Your task to perform on an android device: Show me the reviews of the Air max plus TN Women shoes Black on the Joom app.
Image 0: 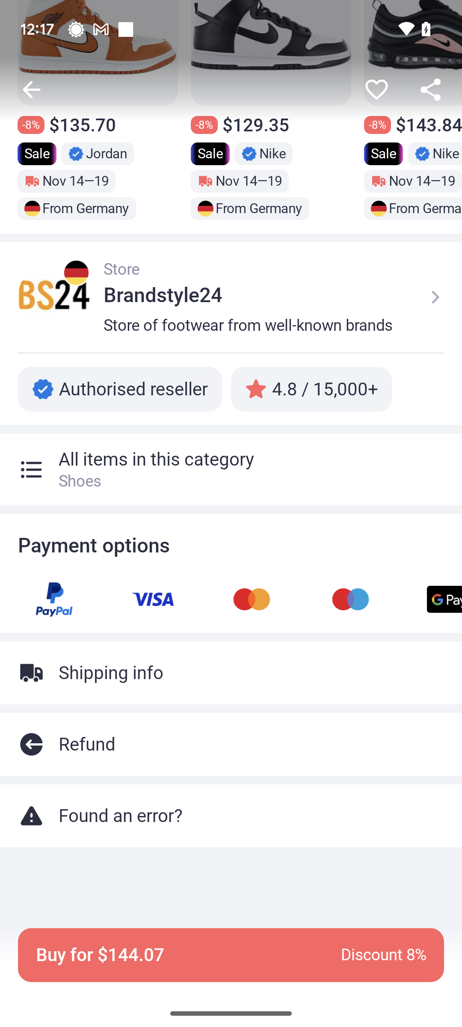
Scroll down on the screen until you find the Reviews tab.
Step 0: scroll up
Image 1: 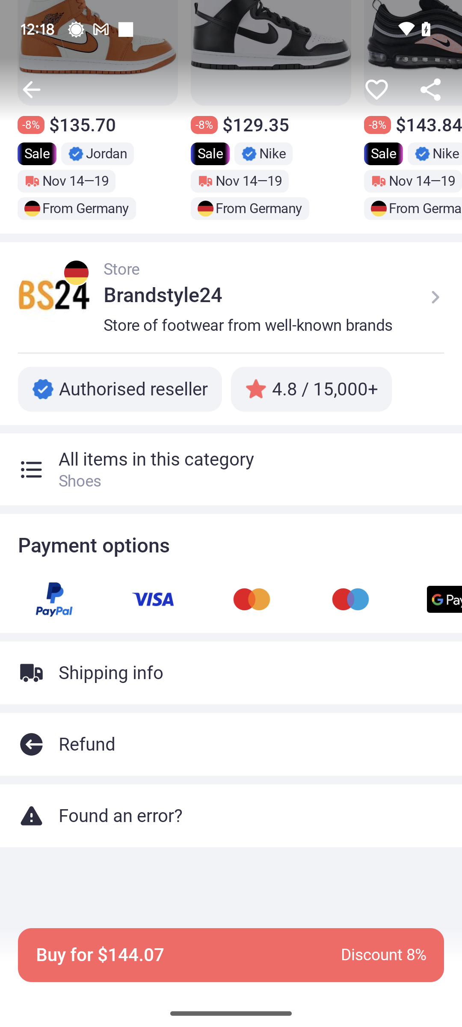
Scroll down on the screen until you find the Reviews tab.
Step 1: scroll up
Image 2: 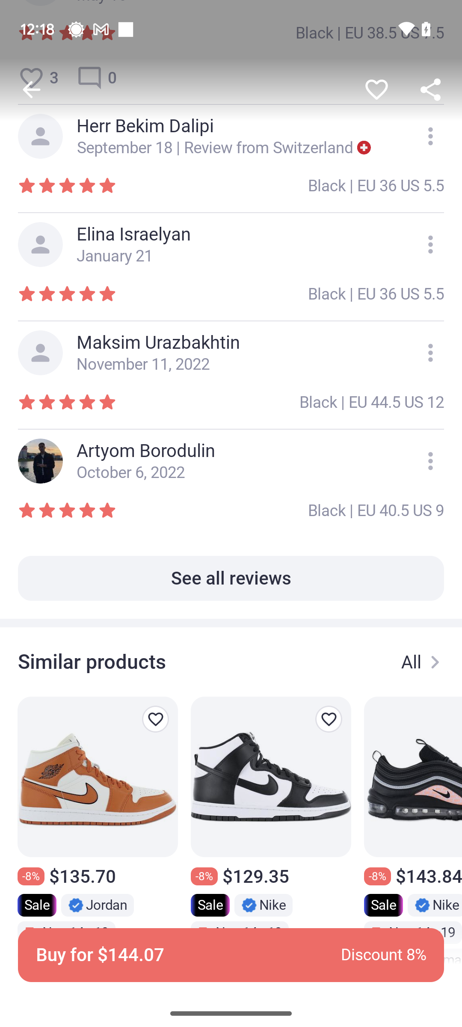
Scroll down on the screen until you find the Reviews tab.
Step 2: scroll up
Image 3: 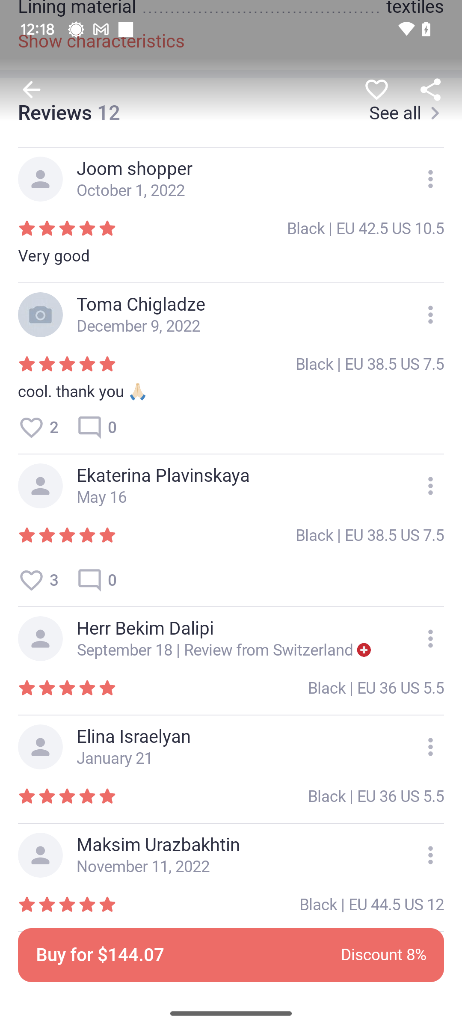
Scroll down on the screen until you find the Reviews tab.
Step 3: scroll up